Your task to perform on an android device: Use the HHR Train app to see the details of the train that will arrive between 8:00 and 10:25 in economic class seat number 136.
Image 0: 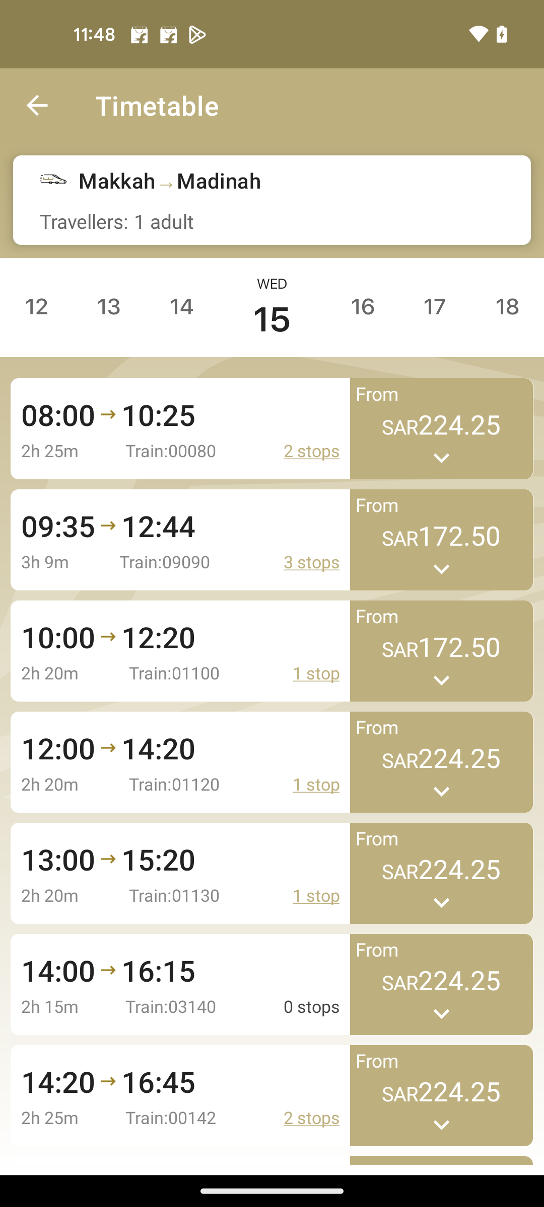
Click on the first searched result
Step 0: click (147, 451)
Image 1: 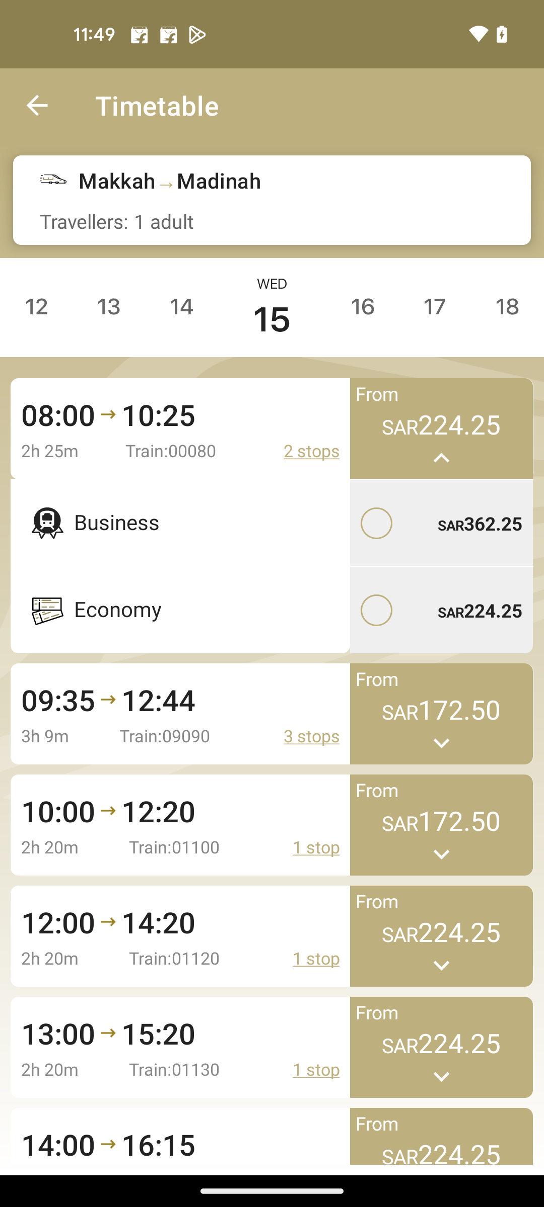
Click on the Economy
Step 1: click (373, 622)
Image 2: 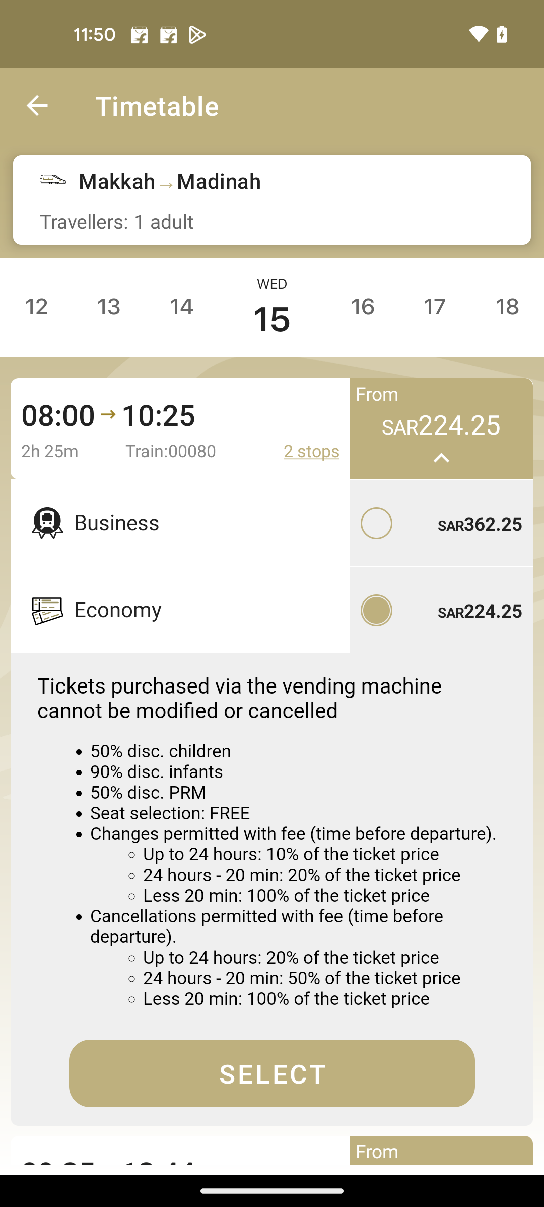
Click on the SELECT button
Step 2: click (272, 1073)
Image 3: 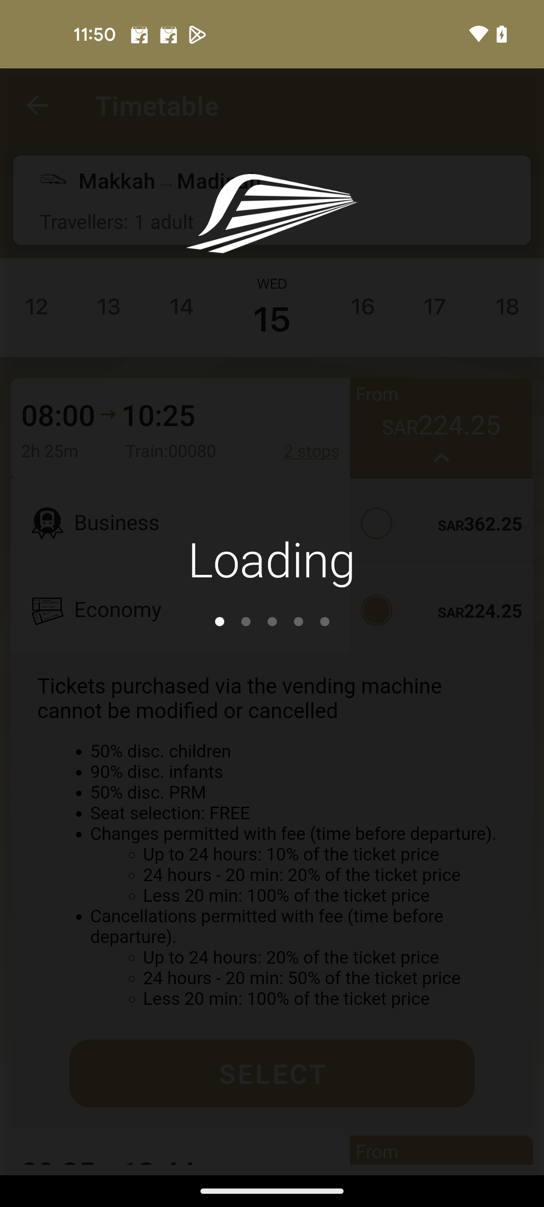
Click on the SELECT button
Step 3: wait
Image 4: 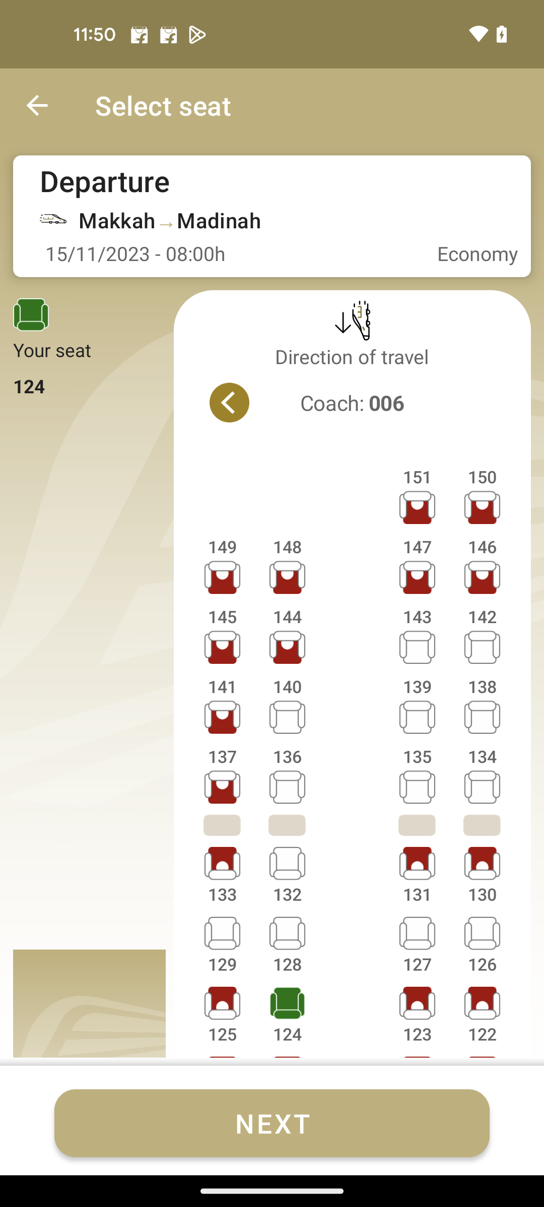
Select seat no. 136
Step 4: click (288, 793)
Image 5: 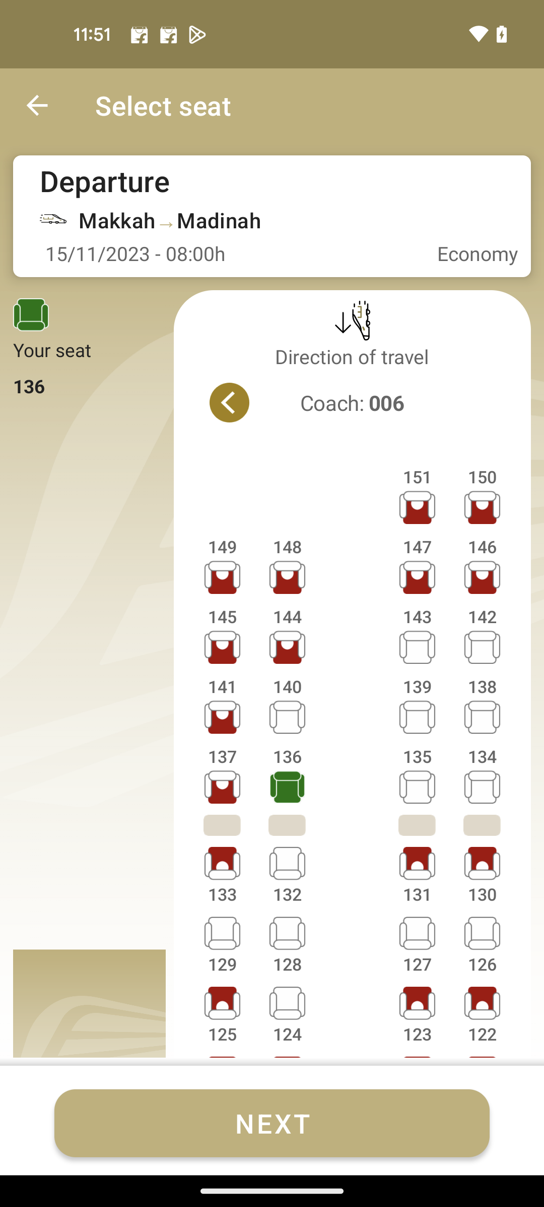
Click on the NEXT BUtton
Step 5: click (271, 1123)
Image 6: 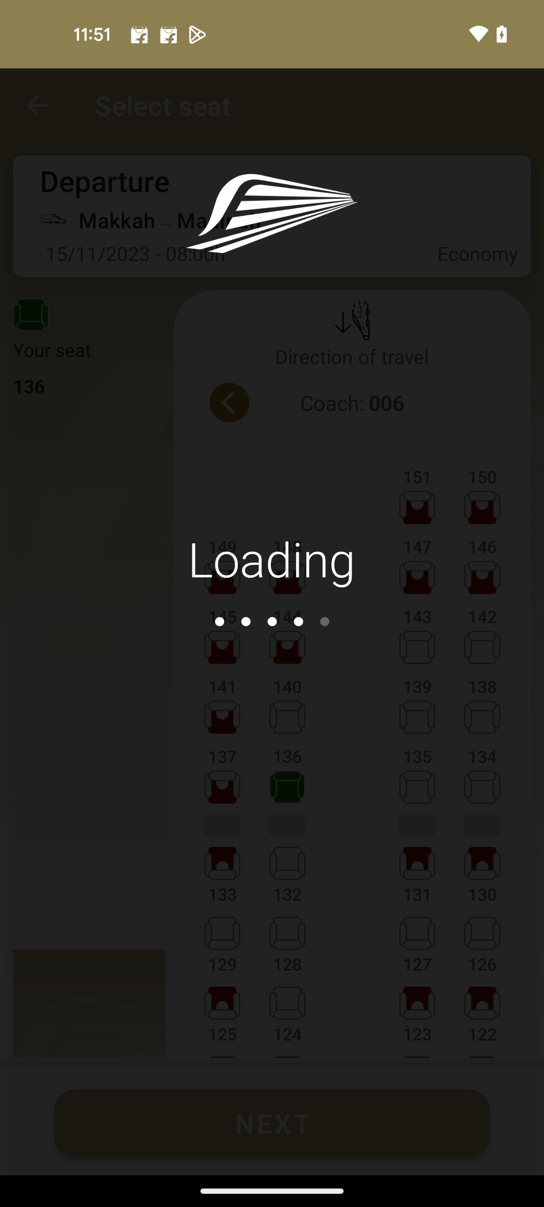
Click on the NEXT BUtton
Step 6: wait